Your task to perform on an android device: Download the Pracheen History Podcast by Ranveer Allahbadia
Image 0: 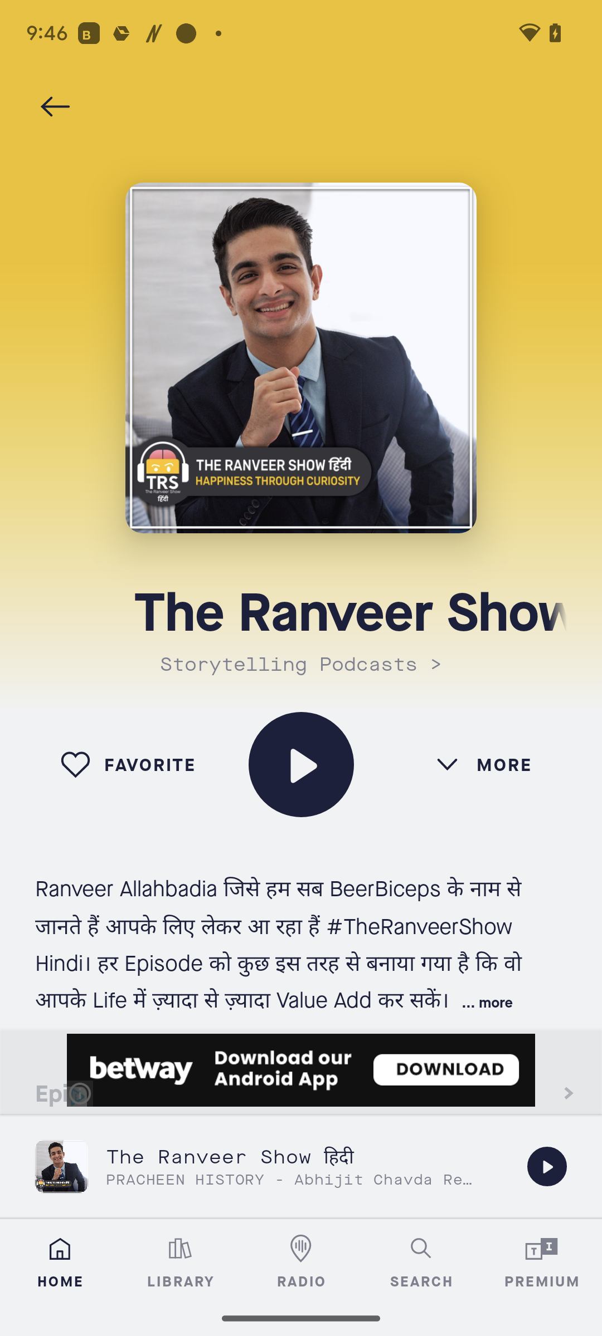
Scroll up to the episodes section
Step 0: scroll down
Image 1: 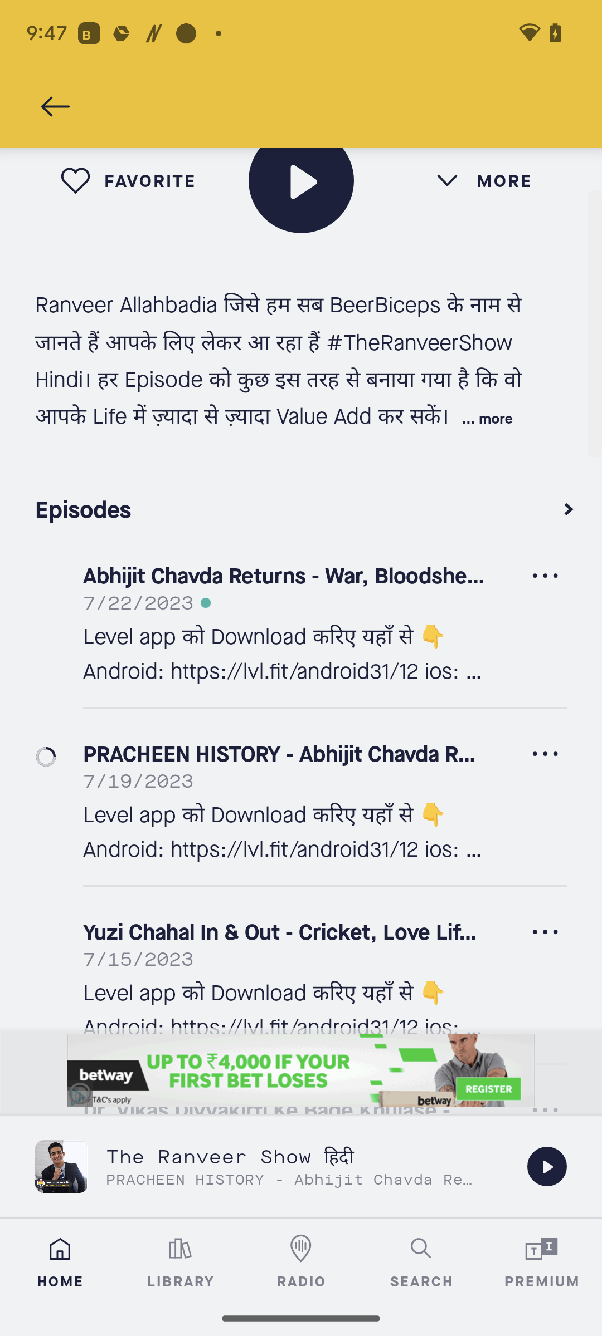
Click on the second ellipsis icon in the middle of the screen 
Step 1: click (545, 753)
Image 2: 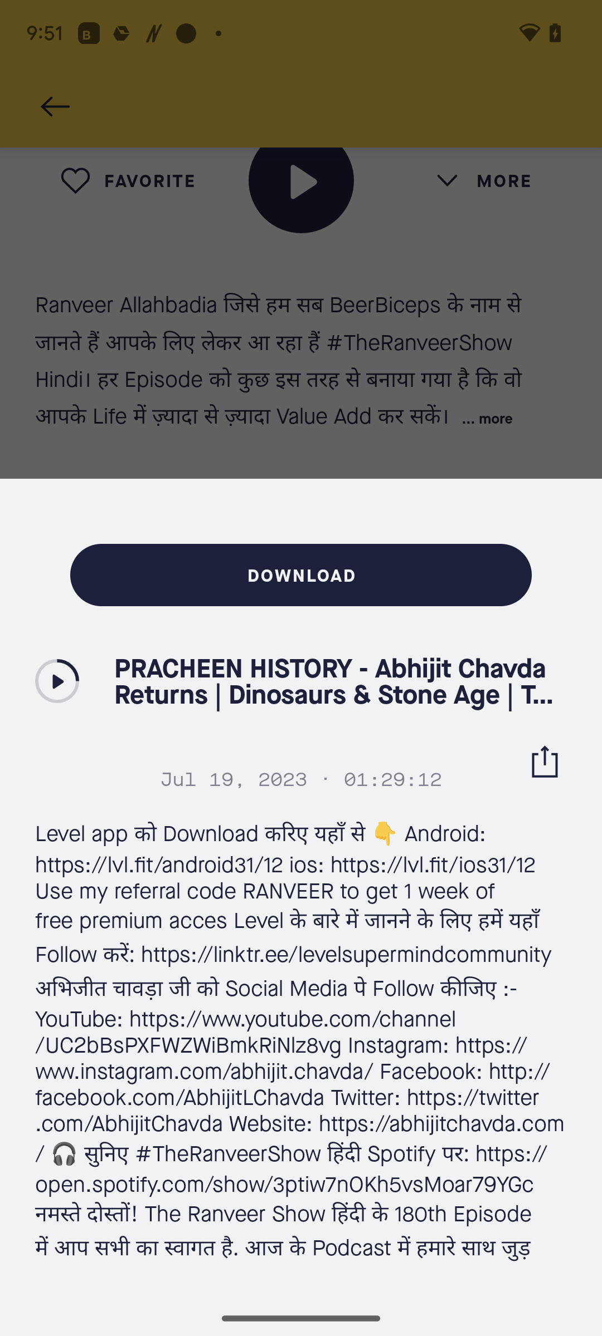
Click on the download option in the middle of screen
Step 2: click (300, 575)